Your task to perform on an android device: Add Rawk stainless steel door stoppers for home doors to the wishlist on the Shopclues app.
Image 0: 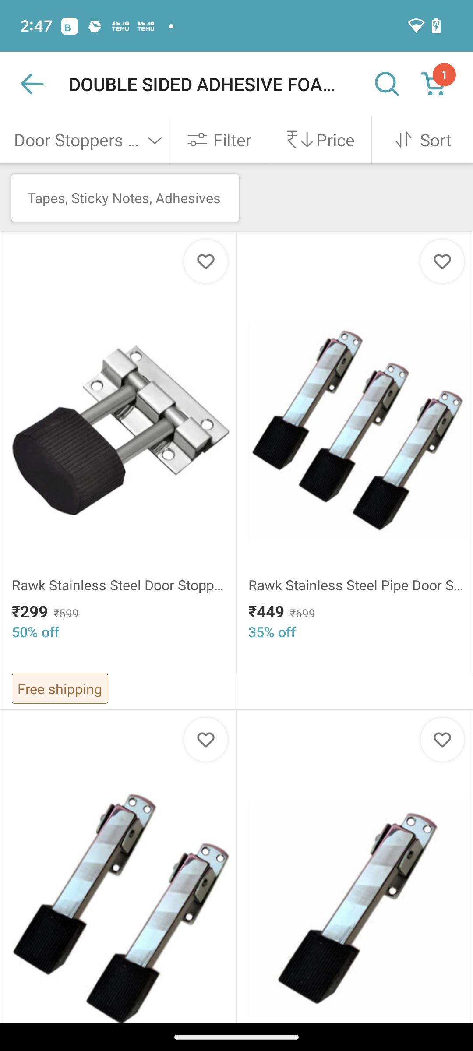
Click on the first image on the left side of the screen.
Step 0: click (237, 371)
Image 1: 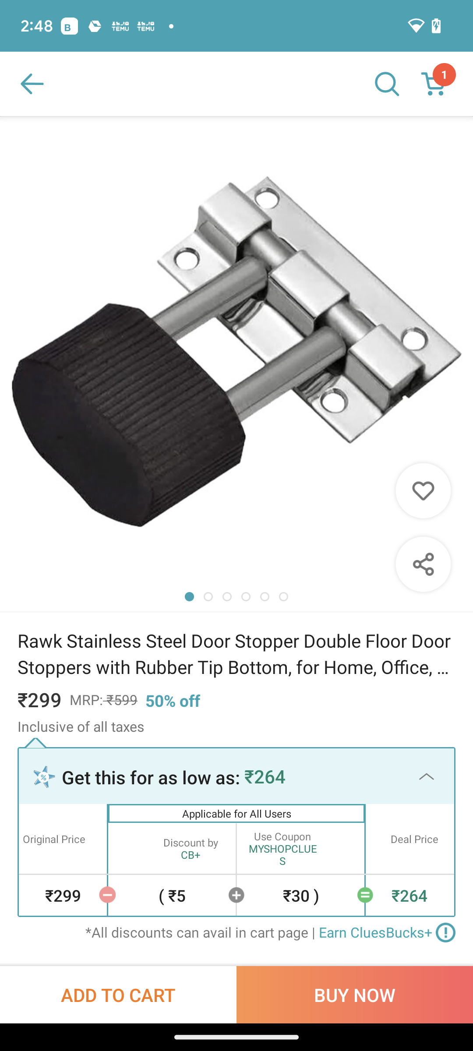
Click on the heart icon on the right side of the screen.
Step 1: click (357, 489)